Your task to perform on an android device: Set the clock app's current stopwatch to zero.
Image 0: 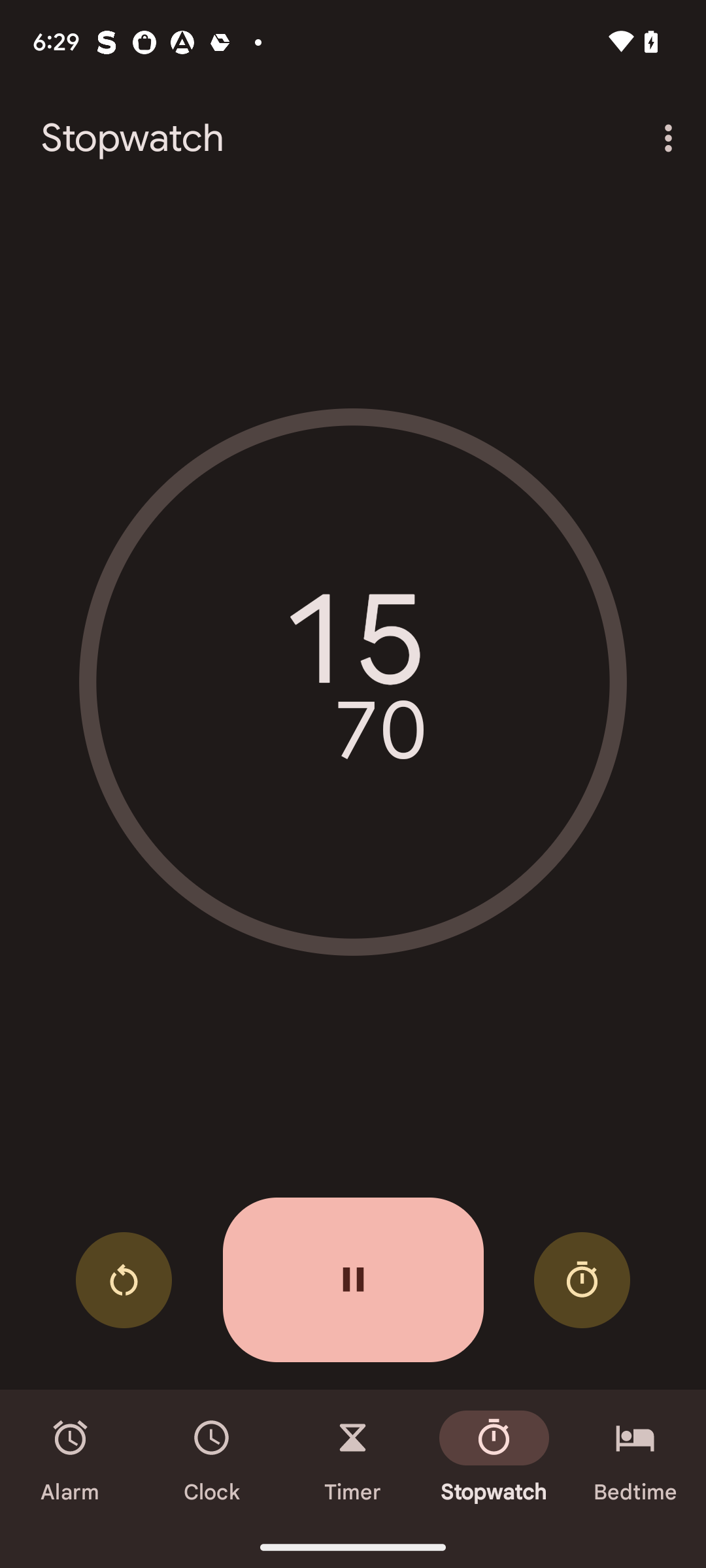
Click on the Reset button
Step 0: click (124, 1280)